Your task to perform on an android device: Open note app & search for Wednesday note
Image 0: 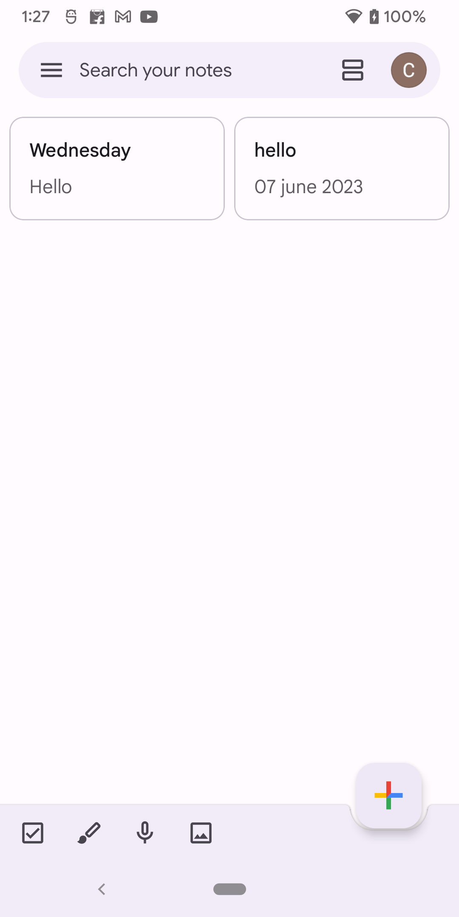
click on search bar
Step 0: click (156, 70)
Image 1: 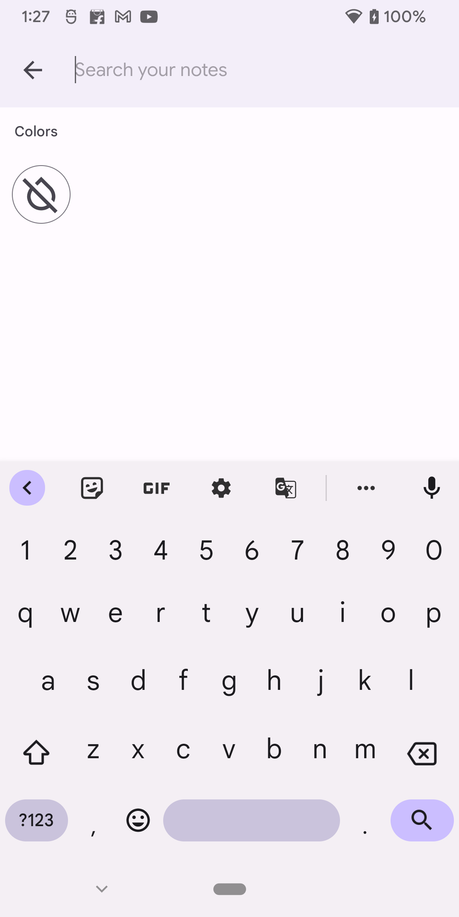
search for Wednesday 
Step 1: type "Wednesday "